Your task to perform on an android device: I use the shopsy app to look for shoes with a shoe size of 9.
Image 0: 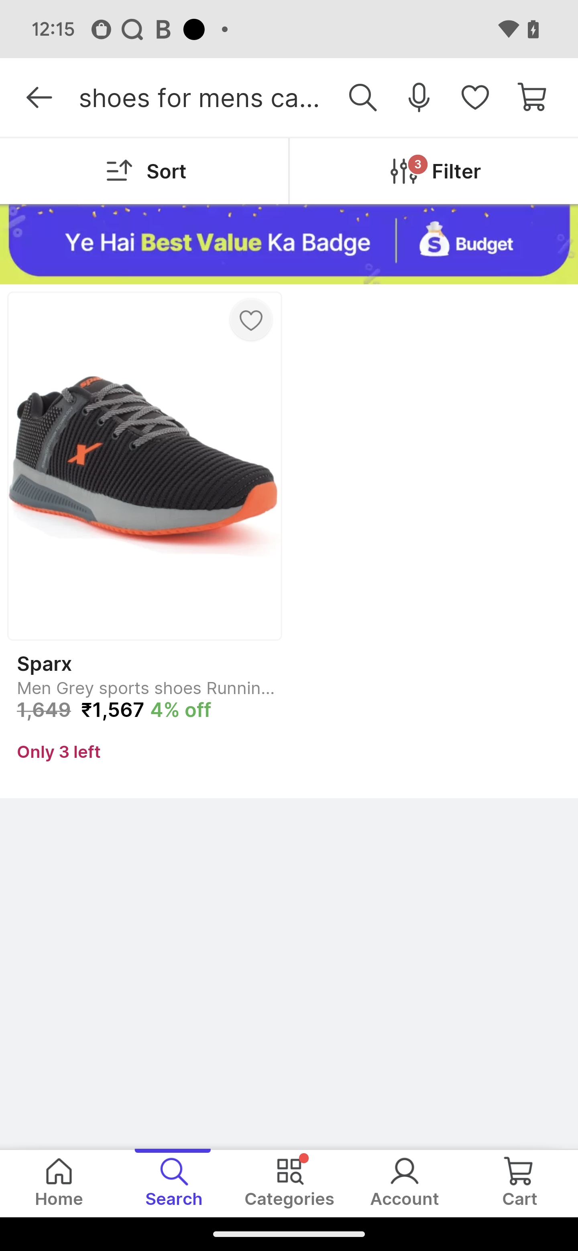
Click on the filter button
Step 0: click (456, 171)
Image 1: 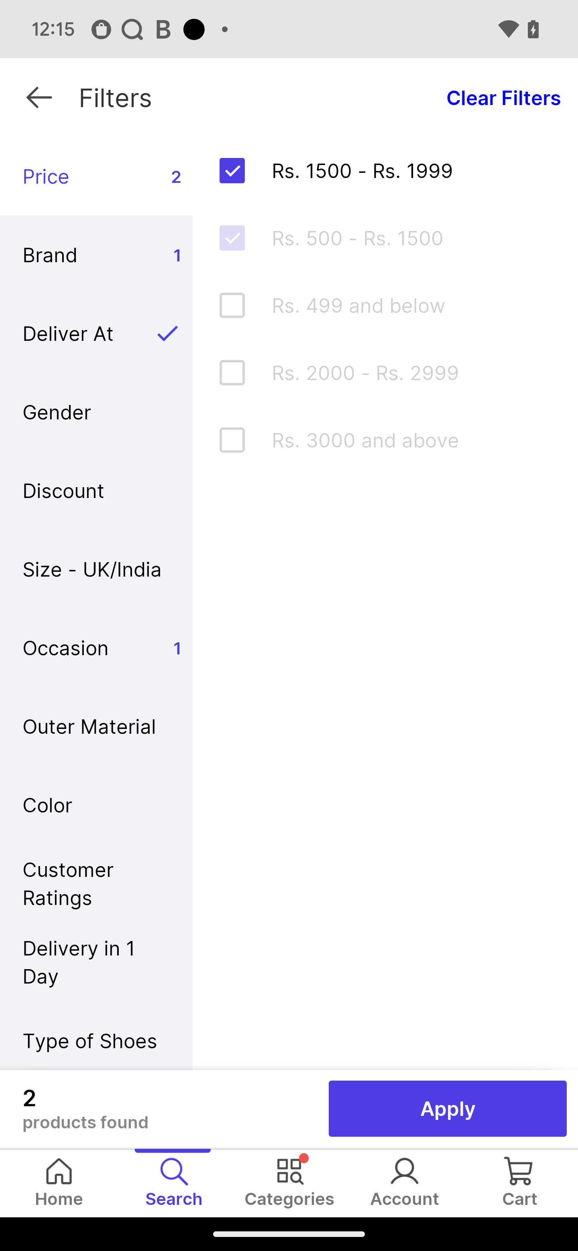
Click on the size button
Step 1: click (96, 569)
Image 2: 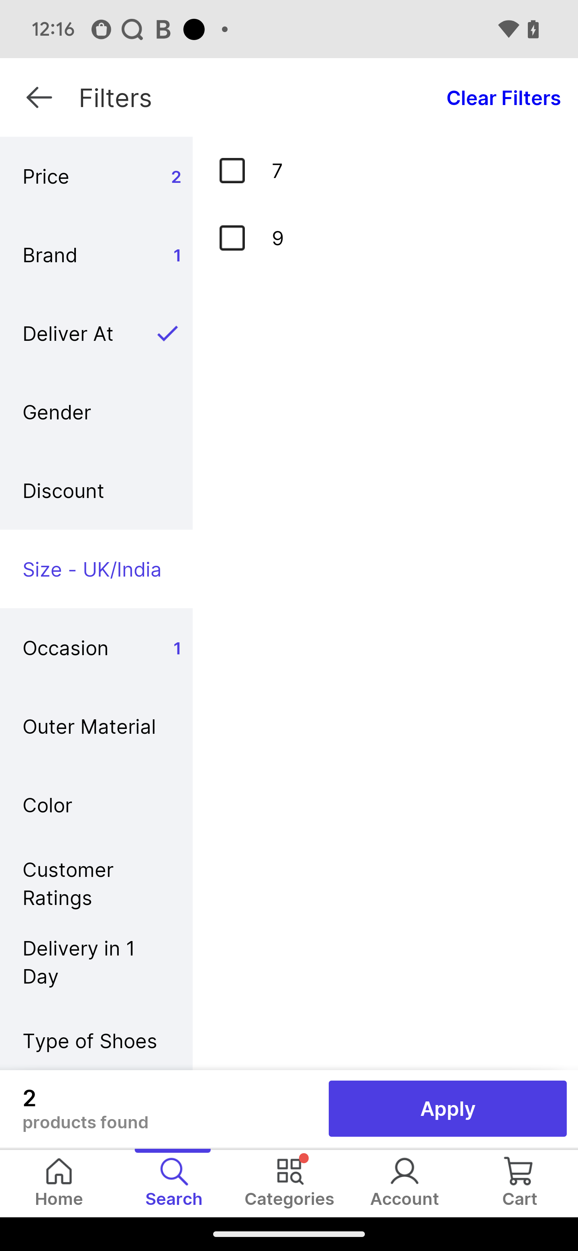
Click on the size 9
Step 2: click (237, 242)
Image 3: 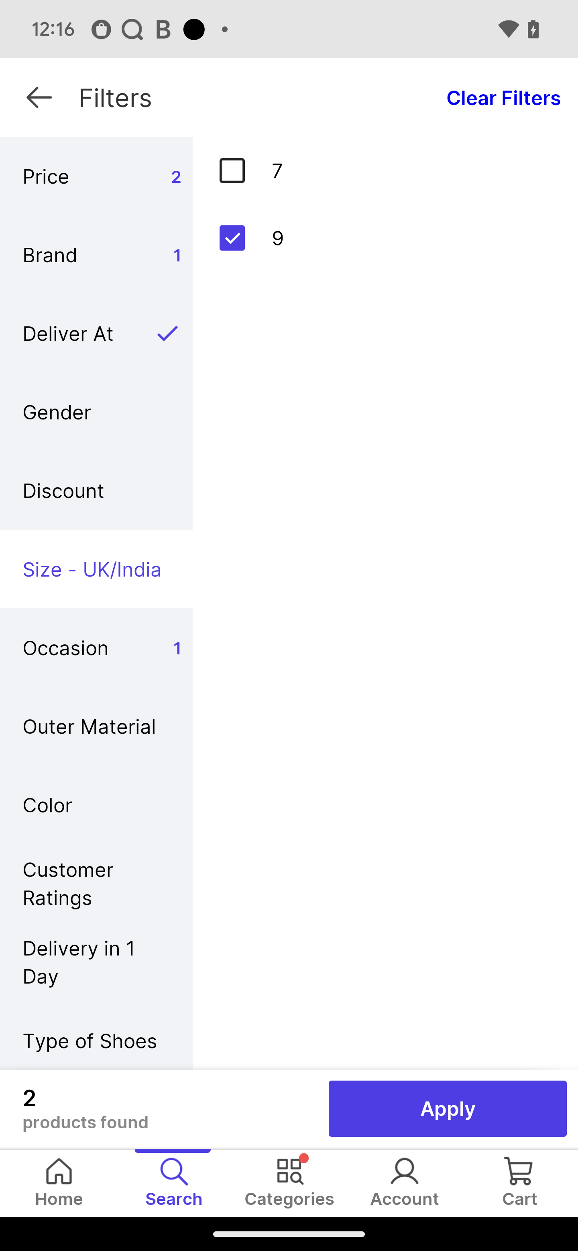
Click on the apply button
Step 3: click (411, 1111)